Your task to perform on an android device: There is 11 seconds recorded audio in my recording list and I don't need it anymore so I want to remove this audio from my phone, so delete this 11 seconds recorded audio in the Easy Voice Recorder app.
Image 0: 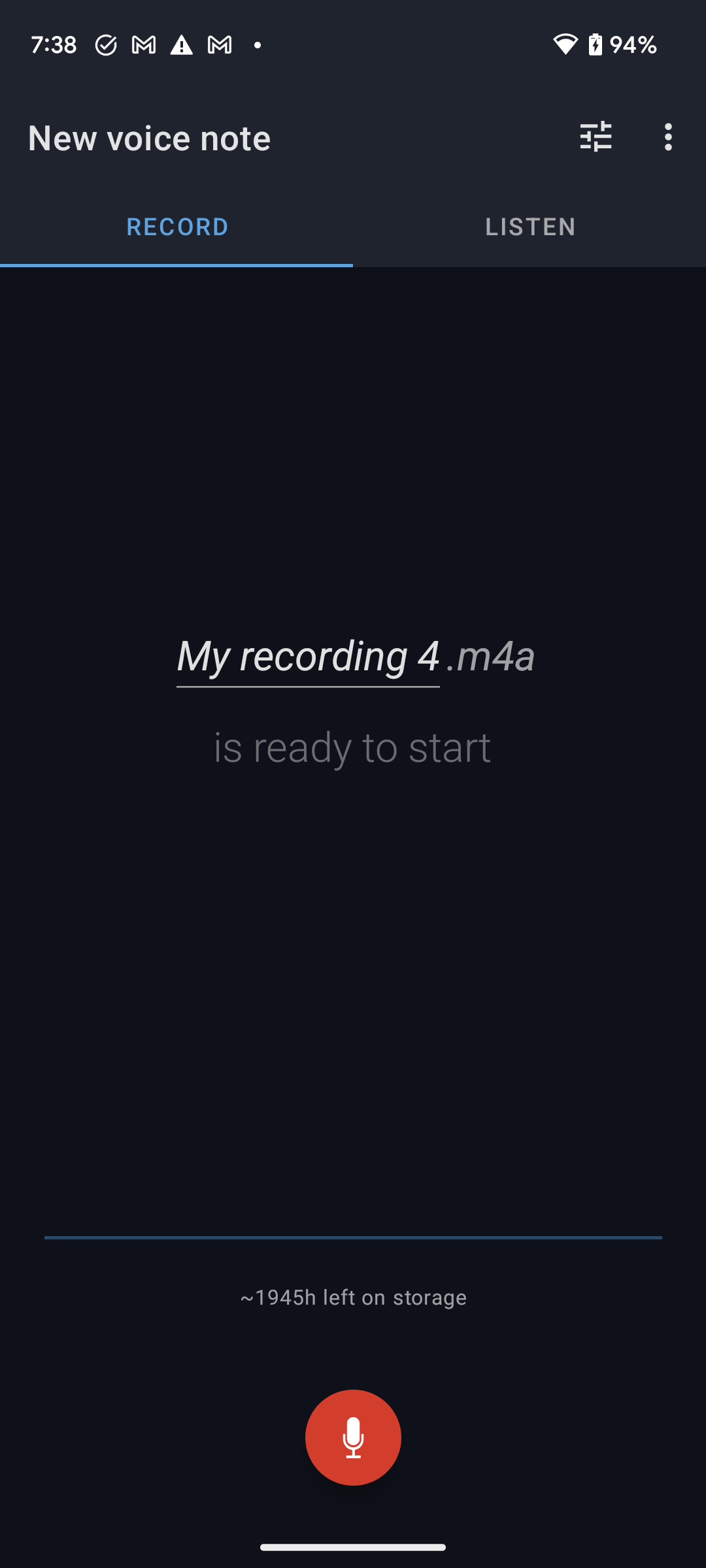
Click on the LISTEN tab to view the recorded audios.
Step 0: click (529, 225)
Image 1: 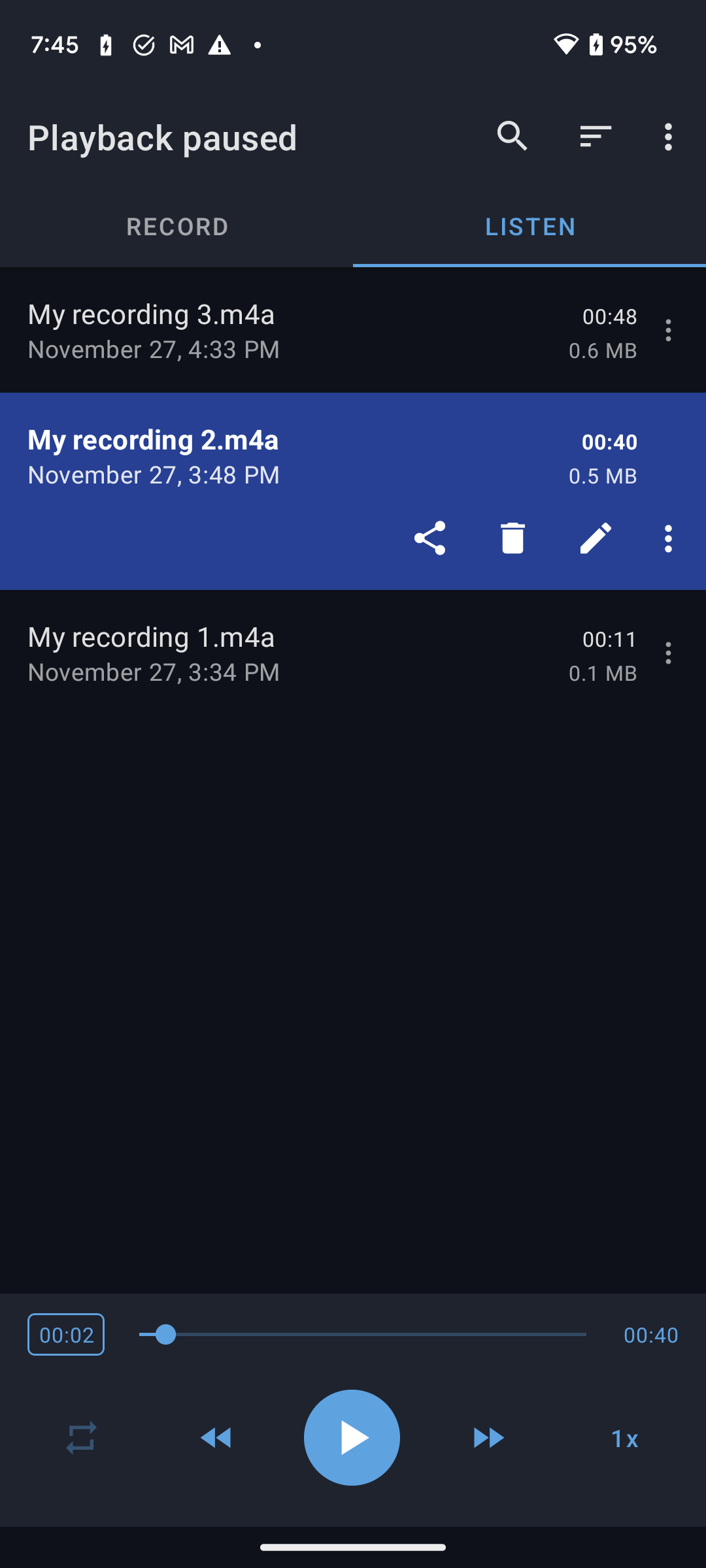
Click on the three dots icon of the 11 seconds audio to view the delete option.
Step 1: click (671, 652)
Image 2: 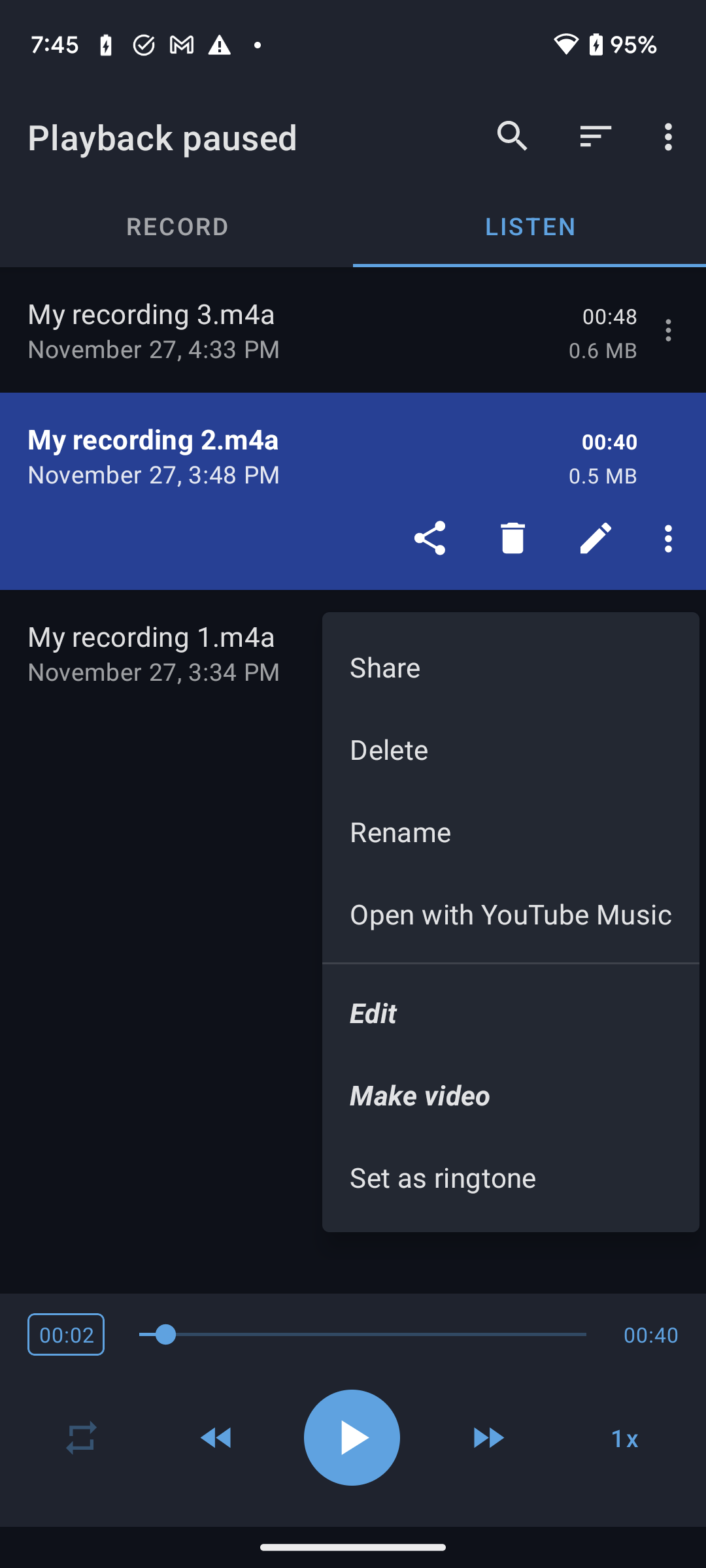
Click on the delete option to delete this audio.
Step 2: click (511, 749)
Image 3: 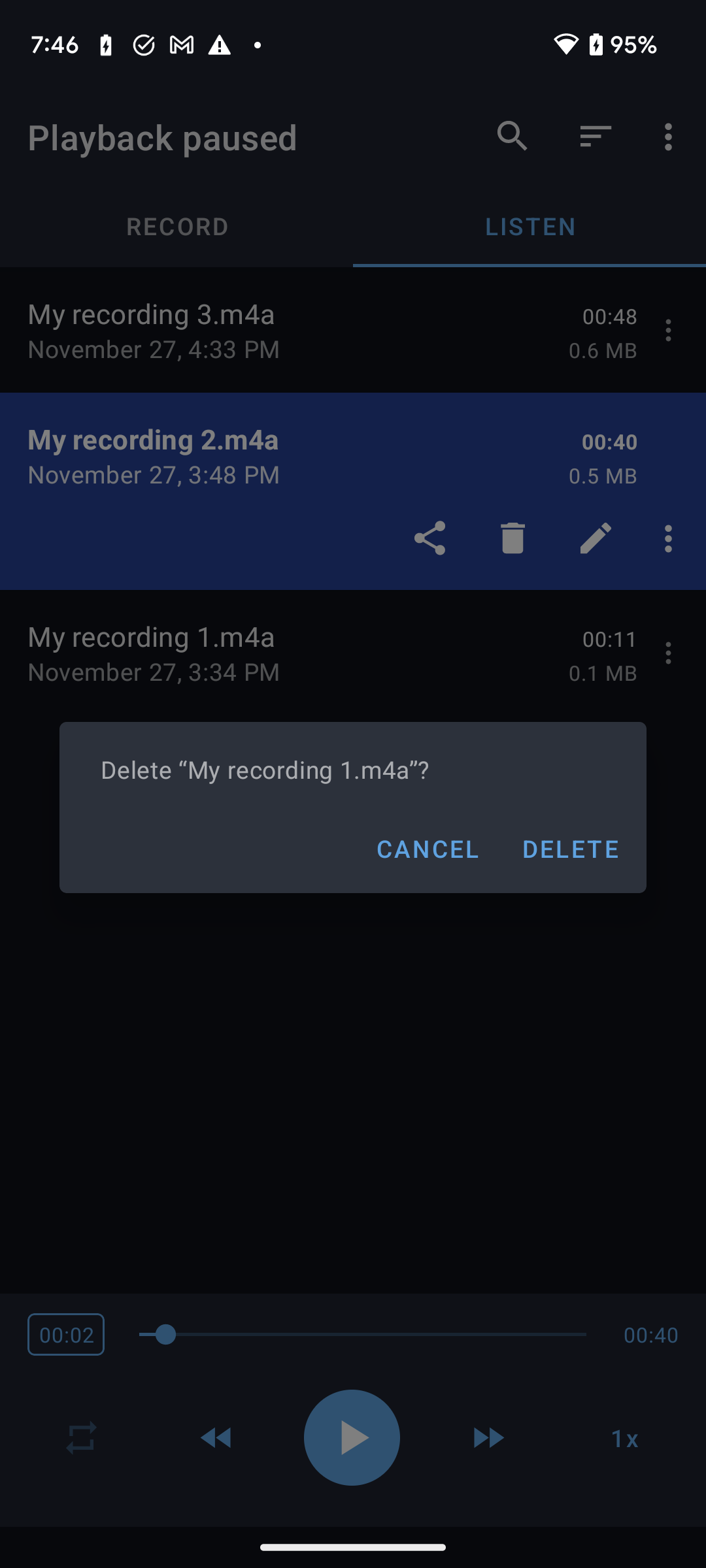
Click on the delete button to remove this audio.
Step 3: click (569, 848)